Your task to perform on an android device: Open TeraBox app and share the PXL_20230622_091426104.jpg file to dbwscratch.test.id11@gmail.com
Image 1: 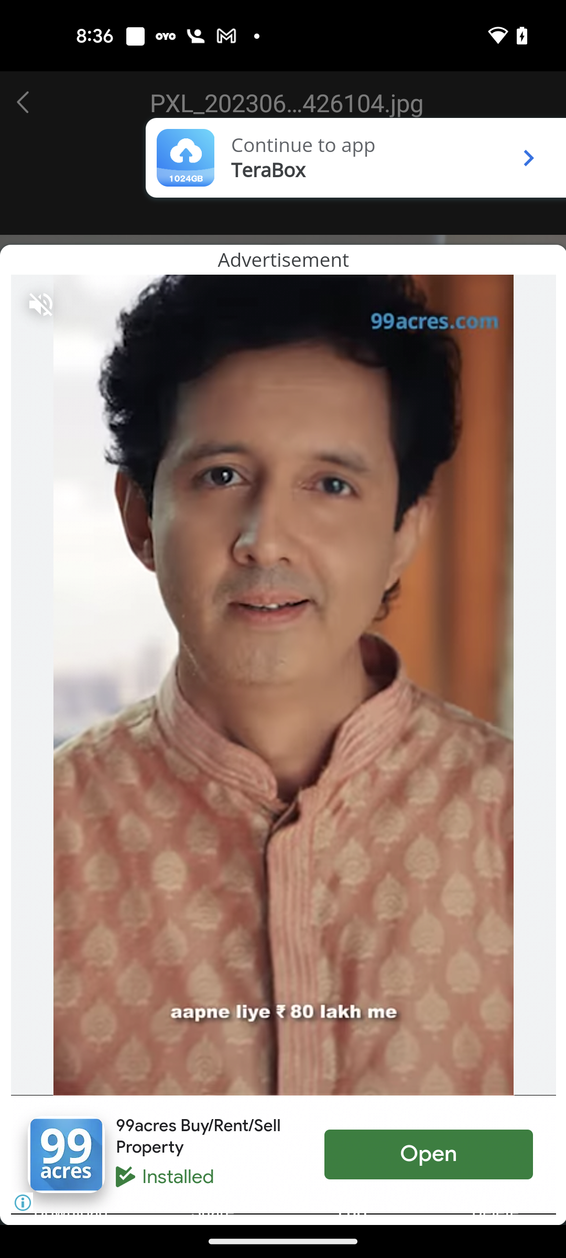
Click on the continue to app option at the top of the screen
Step 1: click (303, 145)
Image 2: 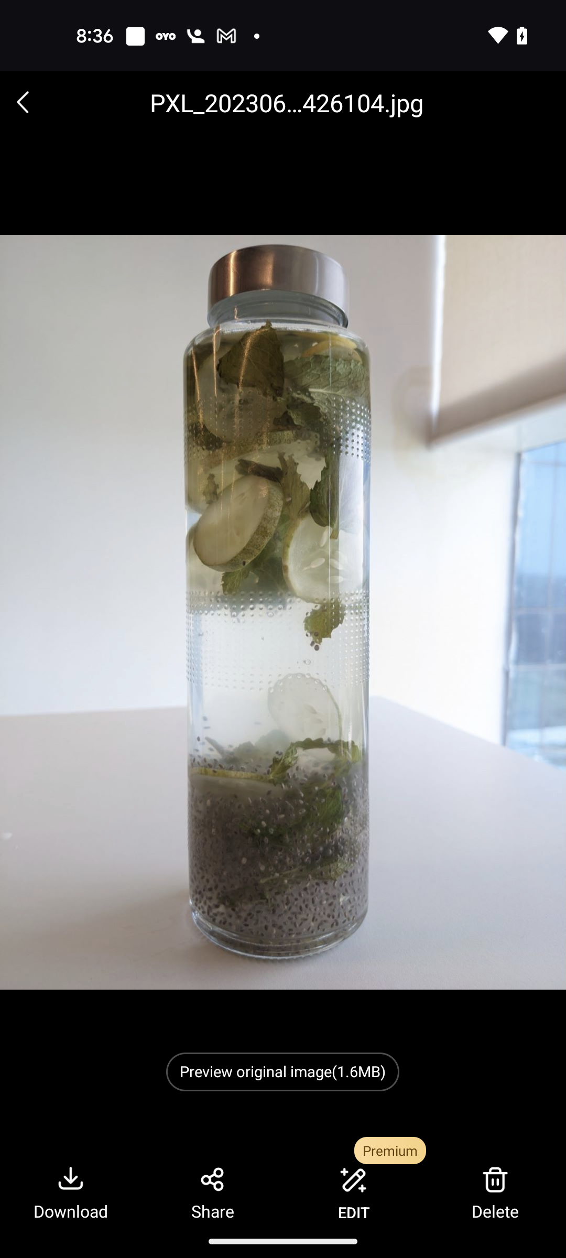
Click on the share icon at the bottom of the screen
Step 2: click (212, 1192)
Image 3: 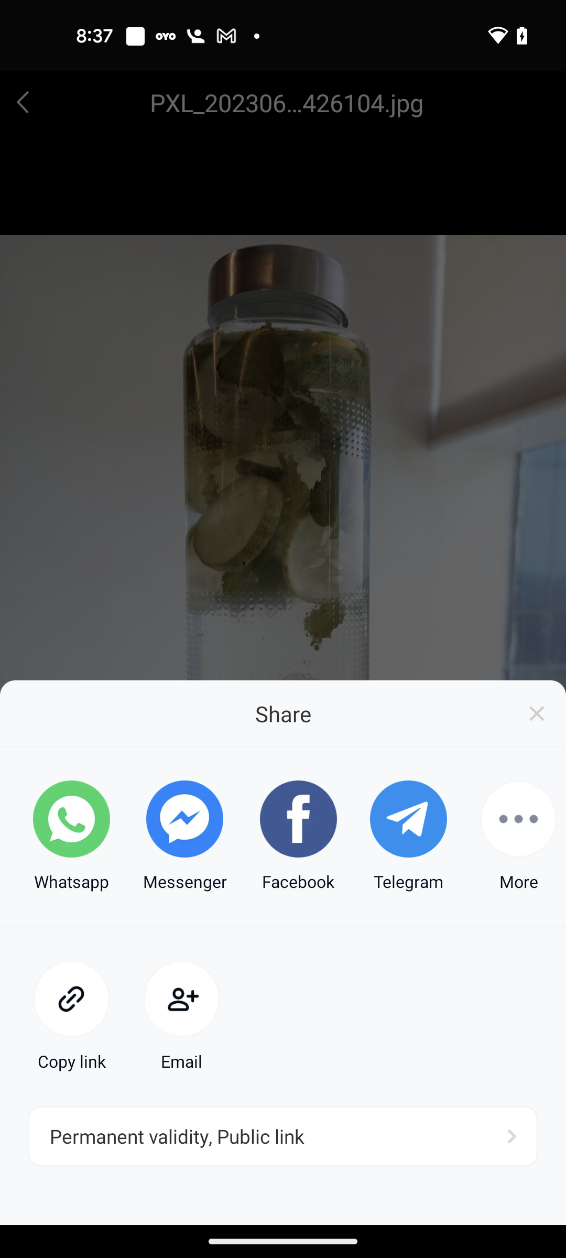
Click on the more option
Step 3: click (518, 836)
Image 4: 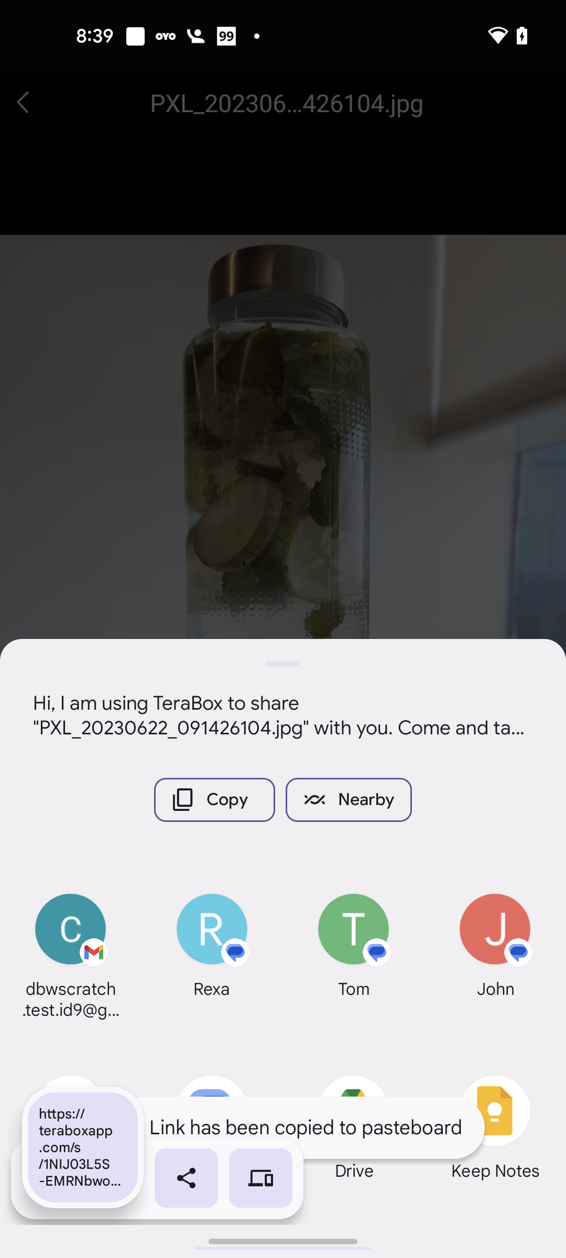
Click on the more option
Step 4: wait
Image 5: 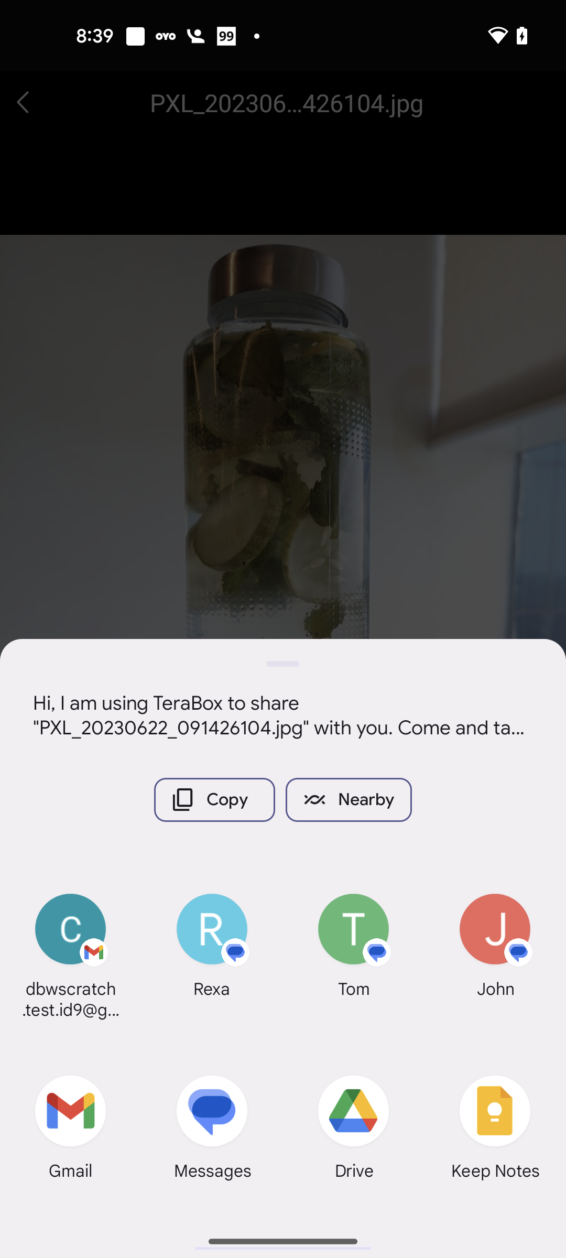
Click on the Gmail app option
Step 5: click (70, 1112)
Image 6: 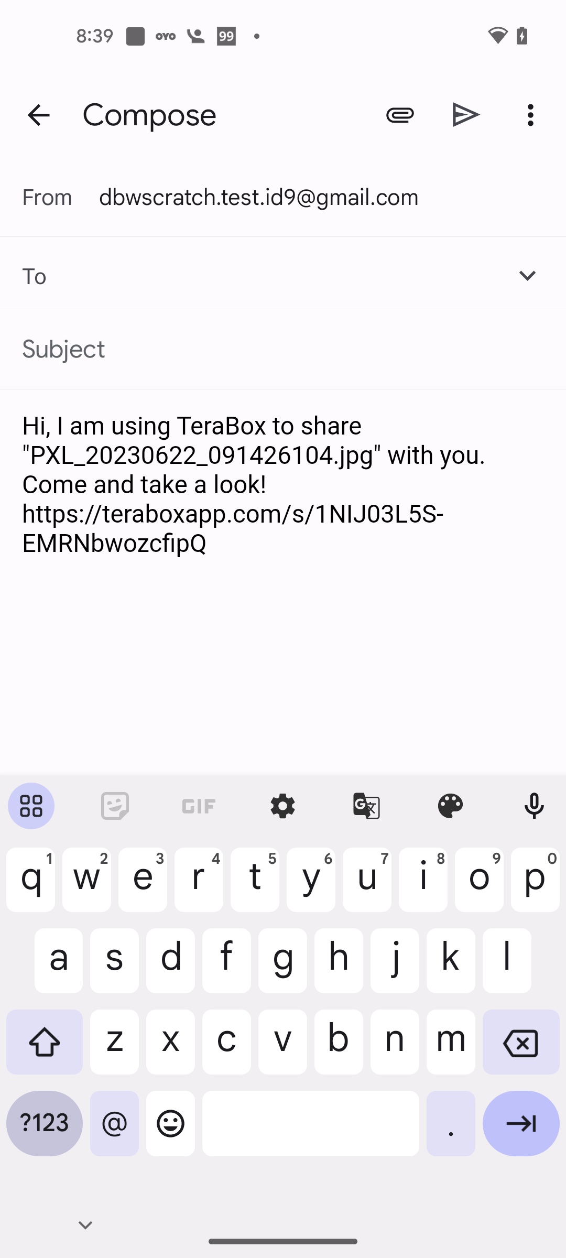
Enter the email id dbwscratch.test.id11@gmail.com
Step 6: type "dbwscratch.test.id11@gmail.com"
Image 7: 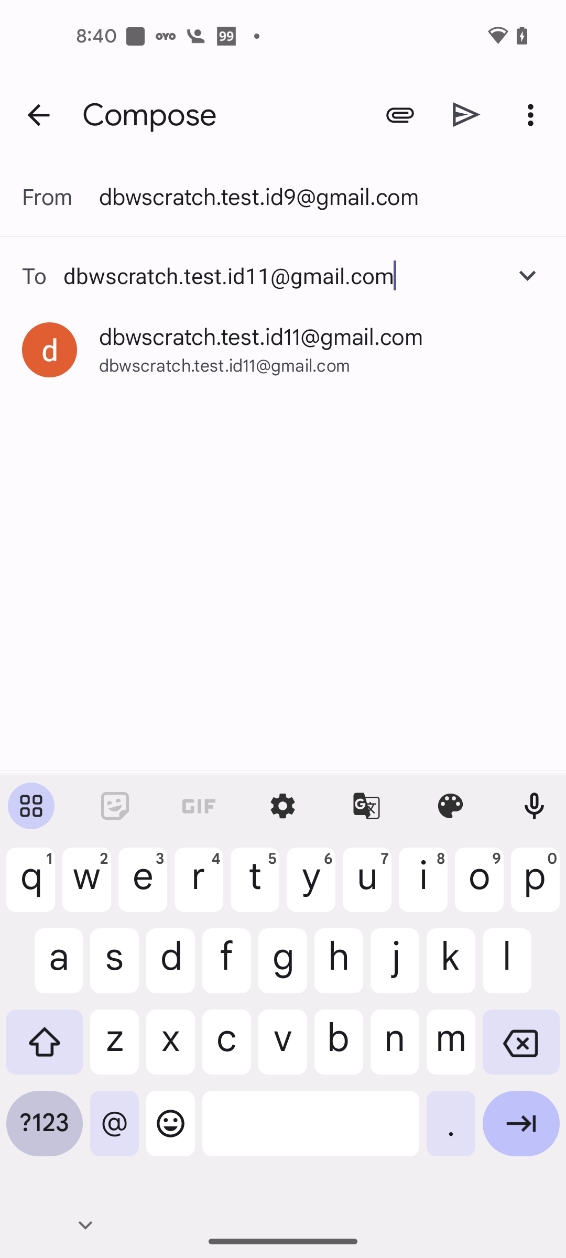
Click on the dbwscratch.test.id11@gmail.com email id suggestion
Step 7: click (261, 337)
Image 8: 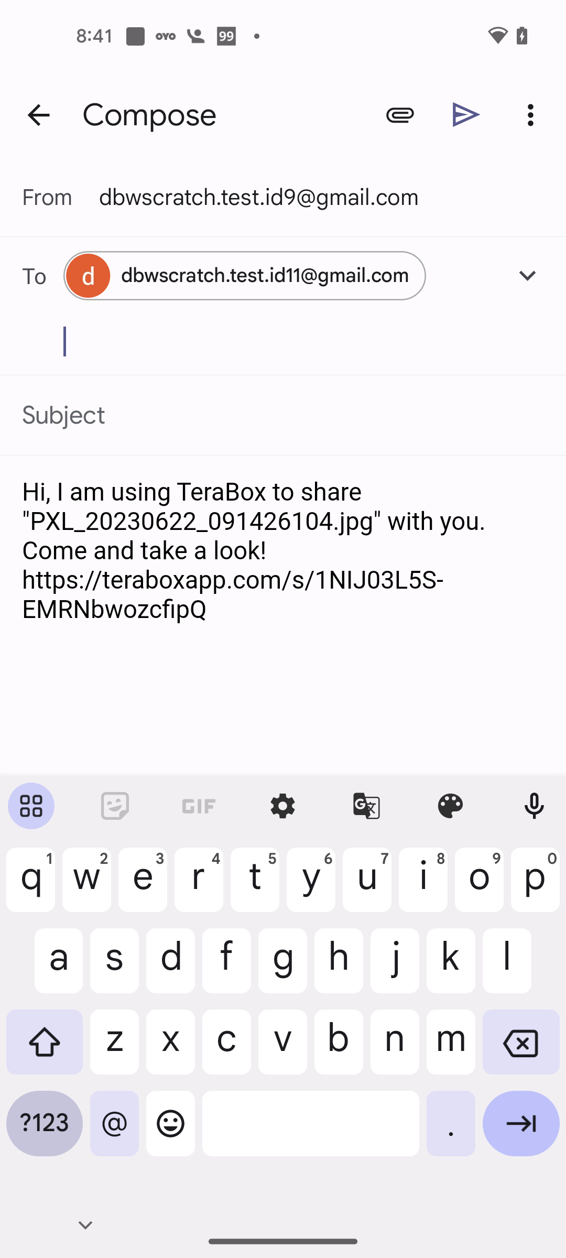
Click on the send icon at the top of the screen
Step 8: click (466, 114)